Your task to perform on an android device: Open the Gmail App, Go to the search bar and Search for the Redeployment Event.  
Image 0: 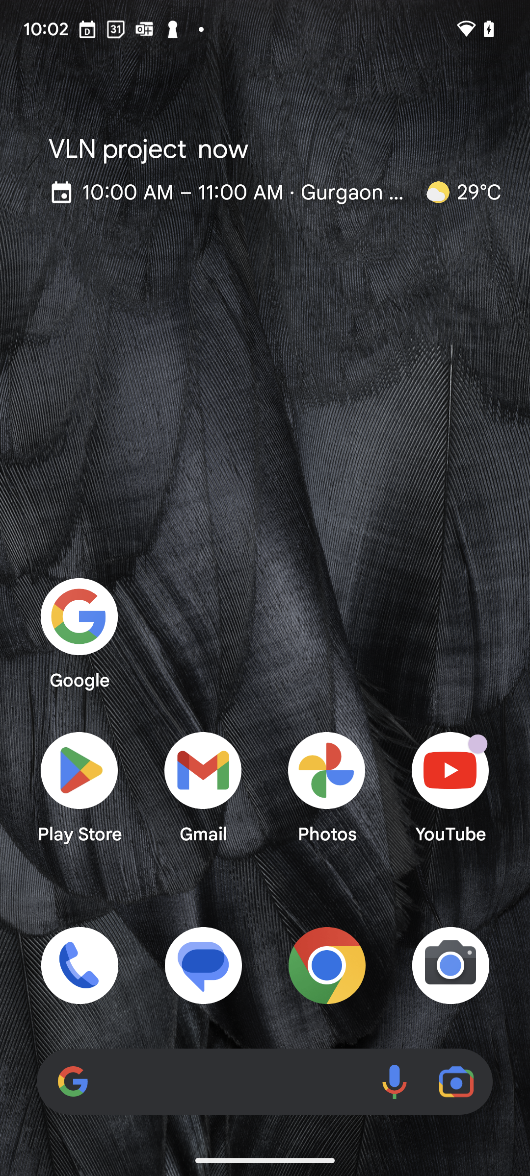
Open the Gmail App
Step 0: open app "Gmail"
Image 3: 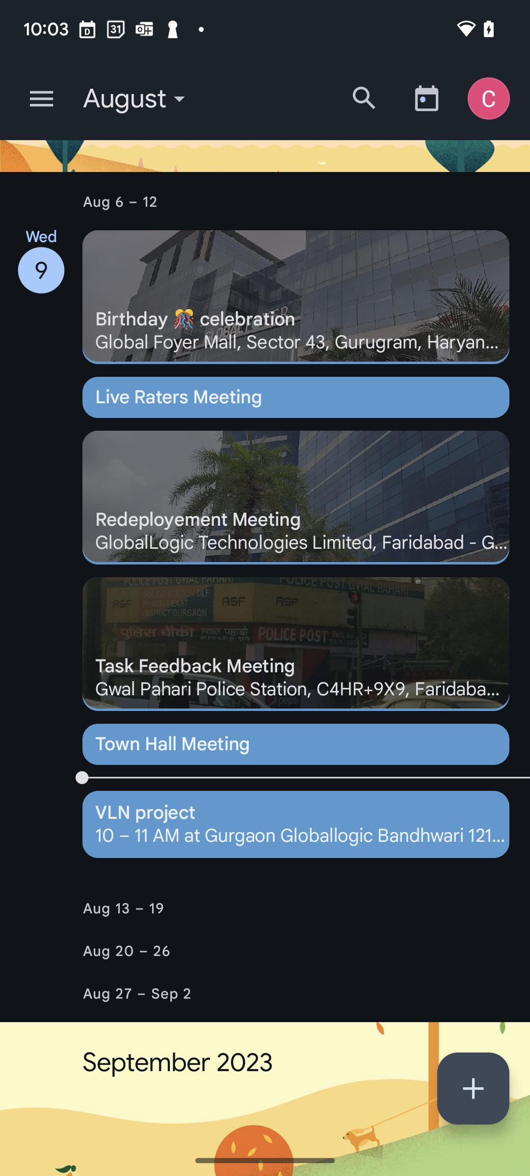
Click on the Search Icon 
Step 3: click (364, 98)
Image 4: 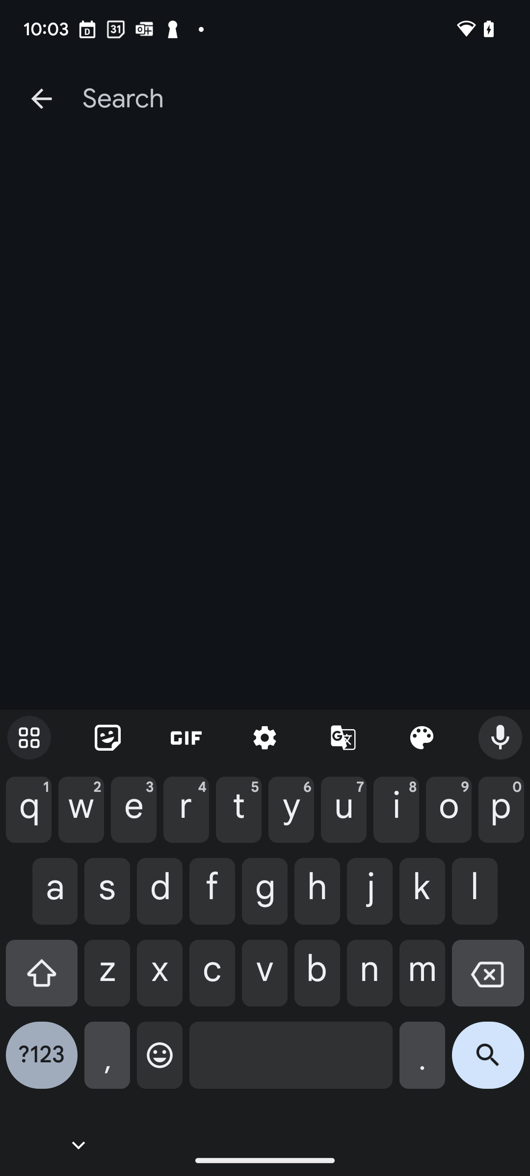
Search For the Redeployment Meeting 
Step 4: type "Redeployment Meeting "
Image 5: 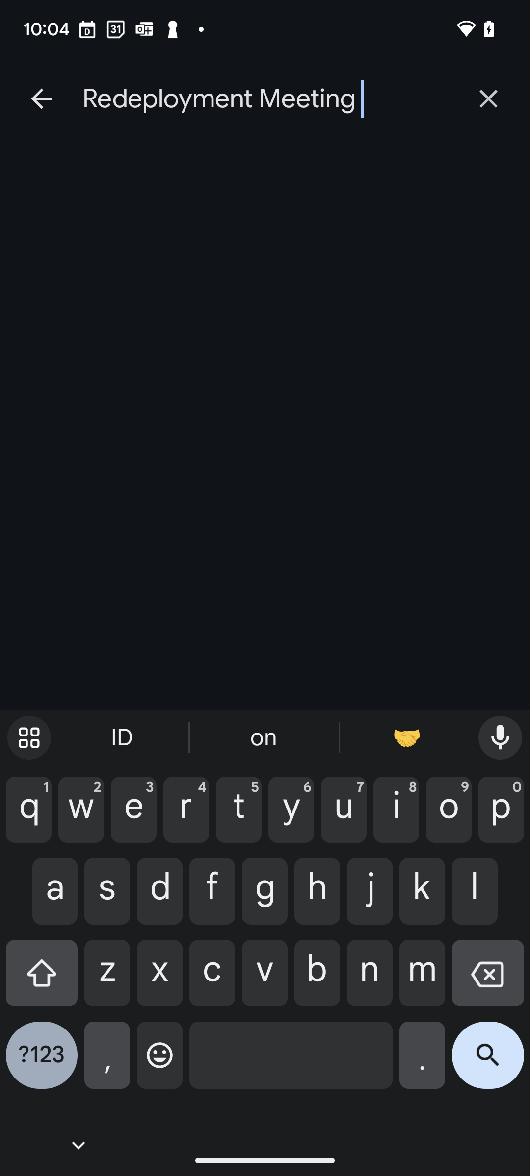
Click on the Search button in the Keyboard
Step 5: click (488, 1063)
Image 6: 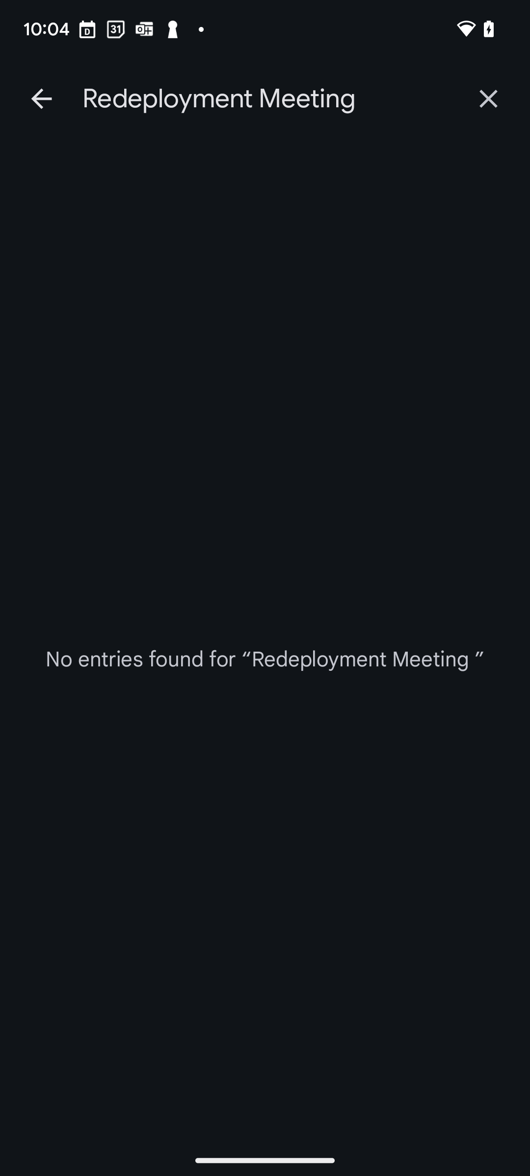
Click on the Search button in the Keyboard
Step 6: wait
Image 7: 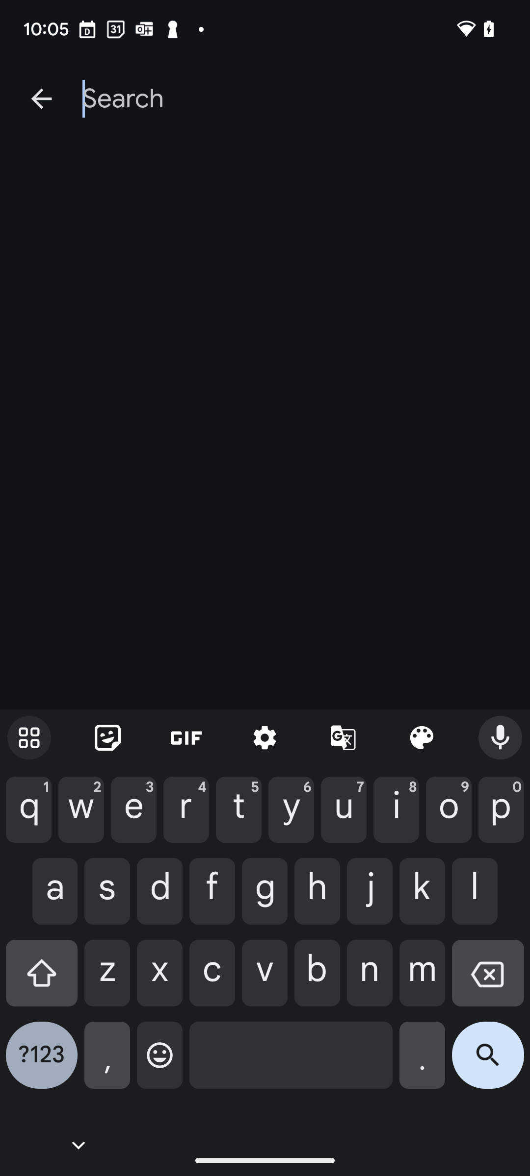
Search for the Redeployement Meeting 
Step 7: type "Redeployement Meeting"
Image 8: 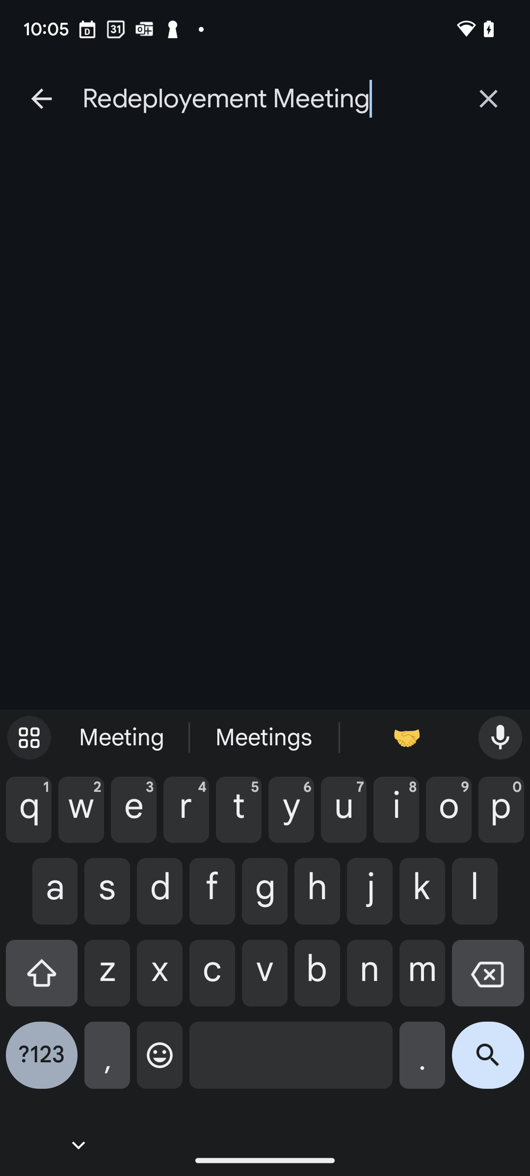
Click on the Search Button 
Step 8: click (488, 1063)